Your task to perform on an android device: I would like to disable the dark mode on my apps.
Image 0: 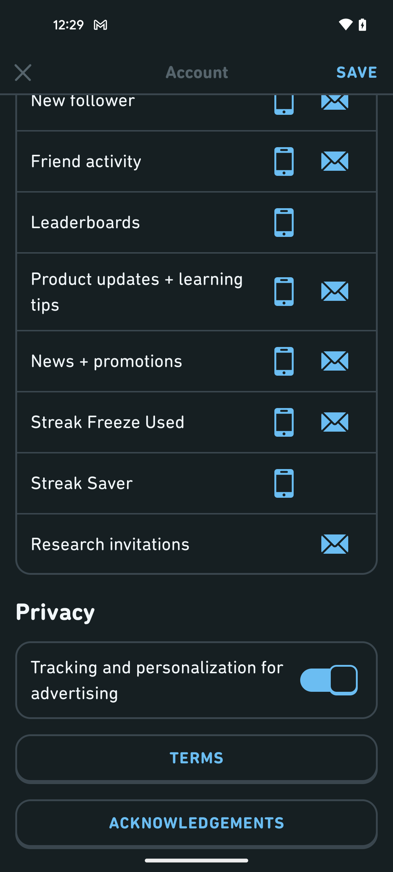
Swipe down to view the dark mode option
Step 0: scroll up
Image 1: 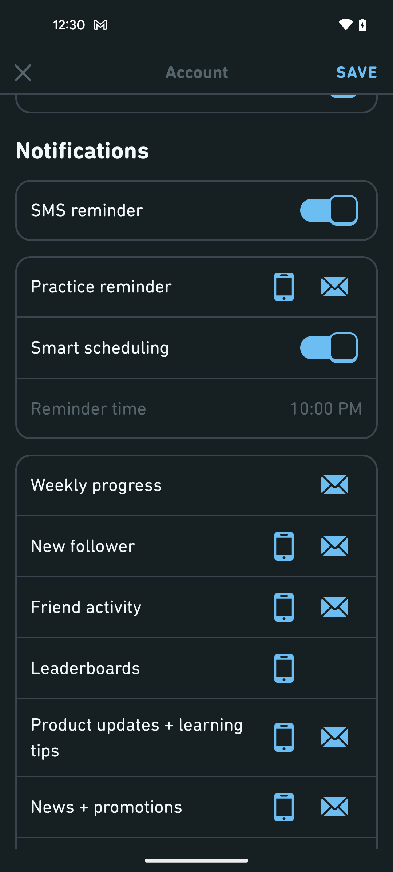
Swipe down to view the dark mode option
Step 1: scroll up
Image 2: 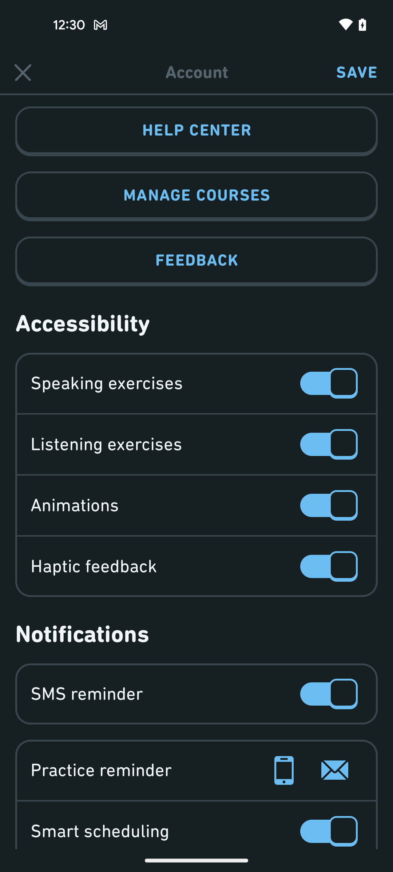
Swipe down to view the dark mode option
Step 2: scroll up
Image 3: 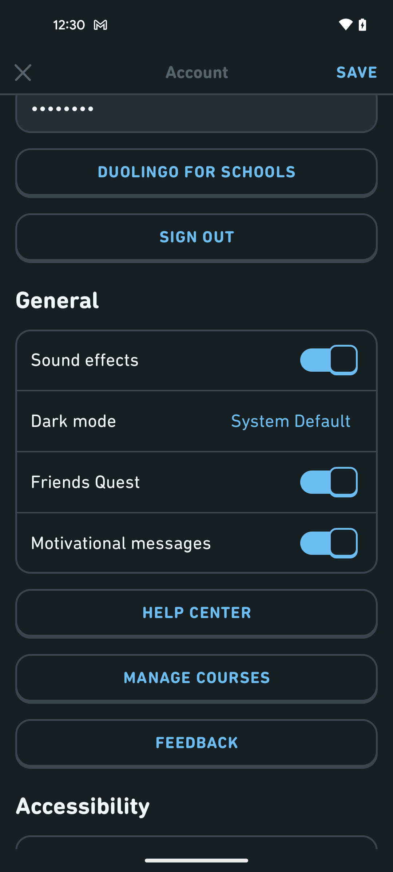
Tap on the dark mode option
Step 3: click (274, 421)
Image 4: 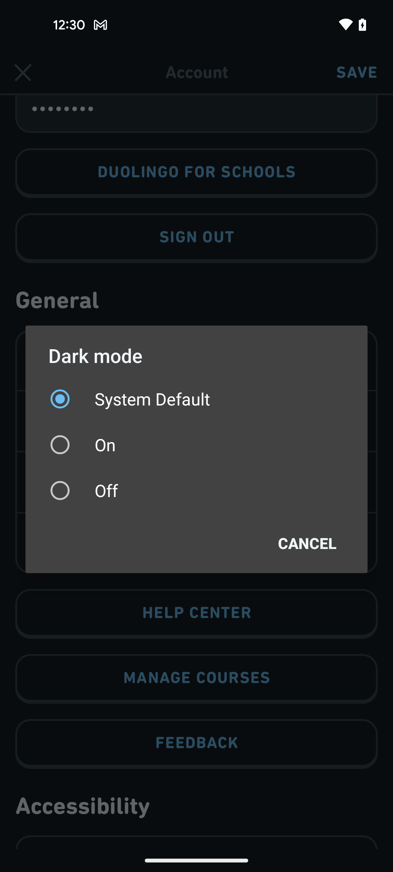
Click on the off option
Step 4: click (196, 490)